Your task to perform on an android device: Track your spendings, on the wallet app.
Image 0: 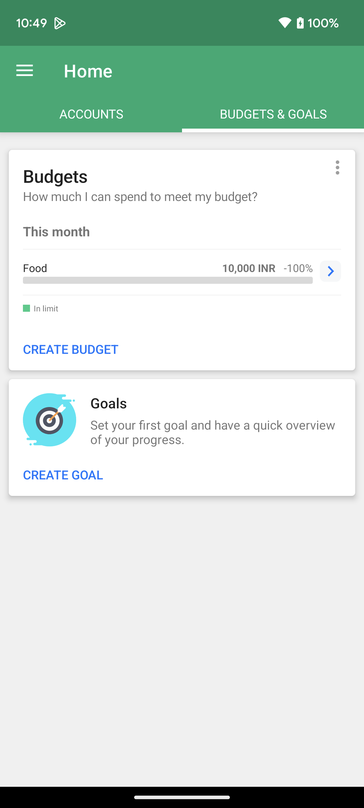
Click on the menu icon at the top left corner of the screen.
Step 0: click (25, 70)
Image 1: 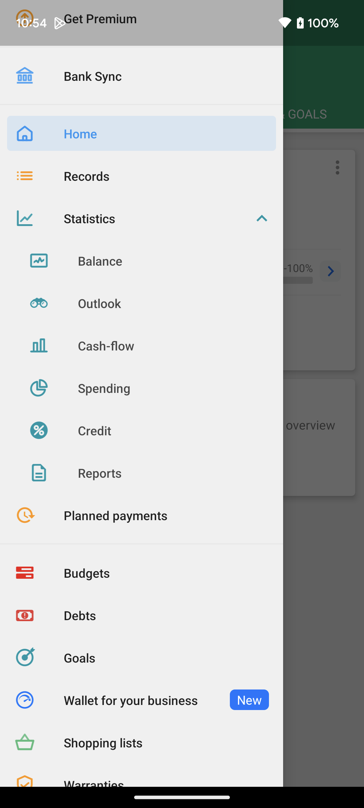
Click on the spending option listed below.
Step 1: click (41, 388)